Your task to perform on an android device: I want to find out my phone's build number.
Image 1: 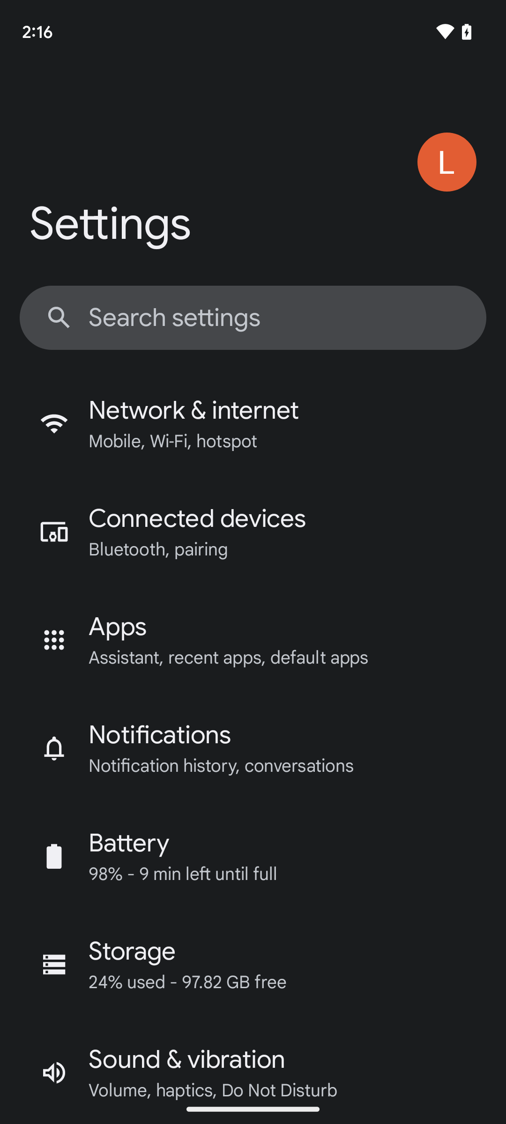
Scroll up to view more options.
Step 1: scroll down
Image 3: 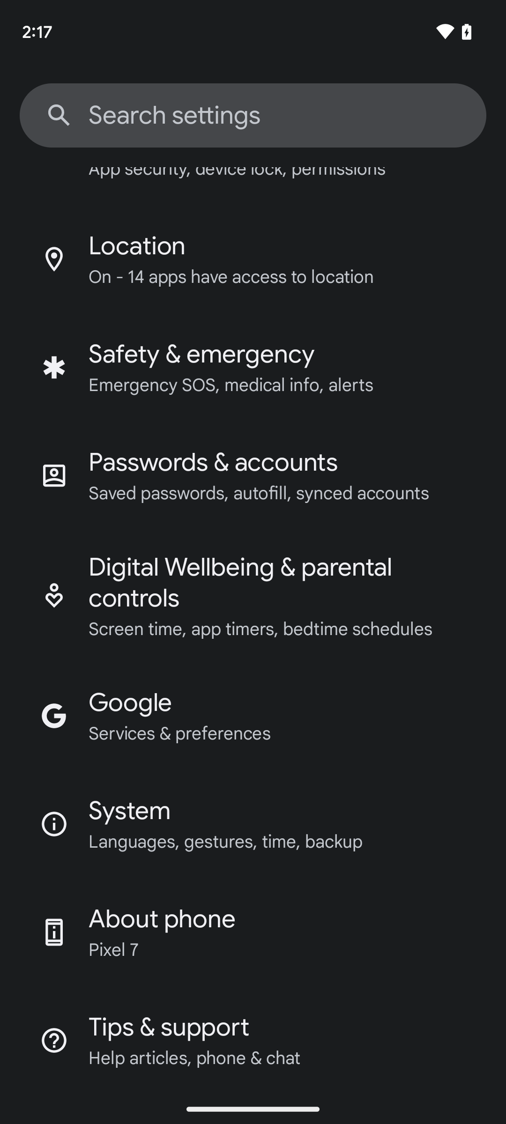
Click on About phone option.
Step 3: click (287, 932)
Image 4: 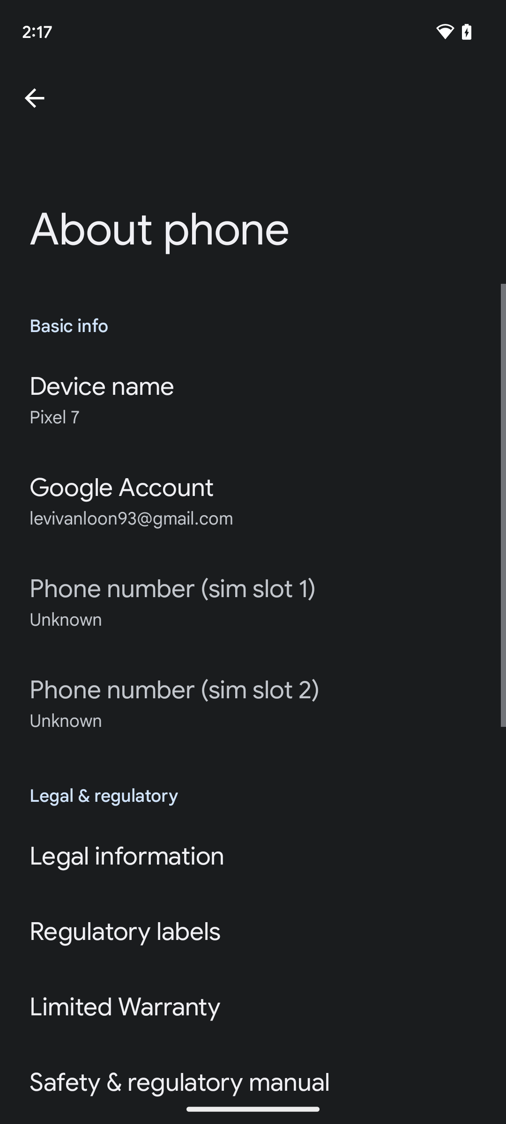
Scroll up to view more options.
Step 4: scroll down
Image 5: 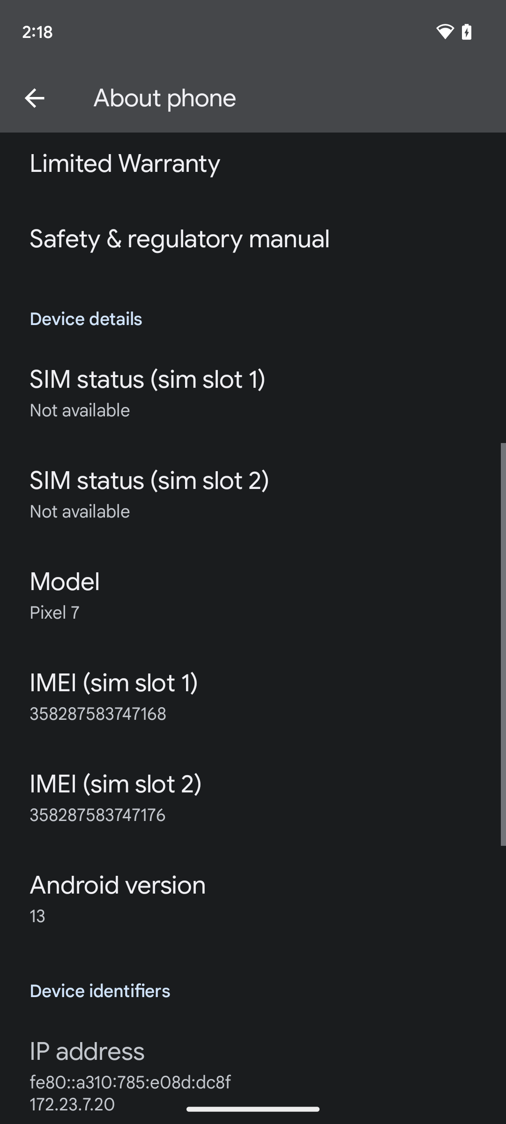
Scroll up to view more options.
Step 5: scroll down